Your task to perform on an android device: Open the Google Maps app and add a report of roadworks in your route
Image 0: 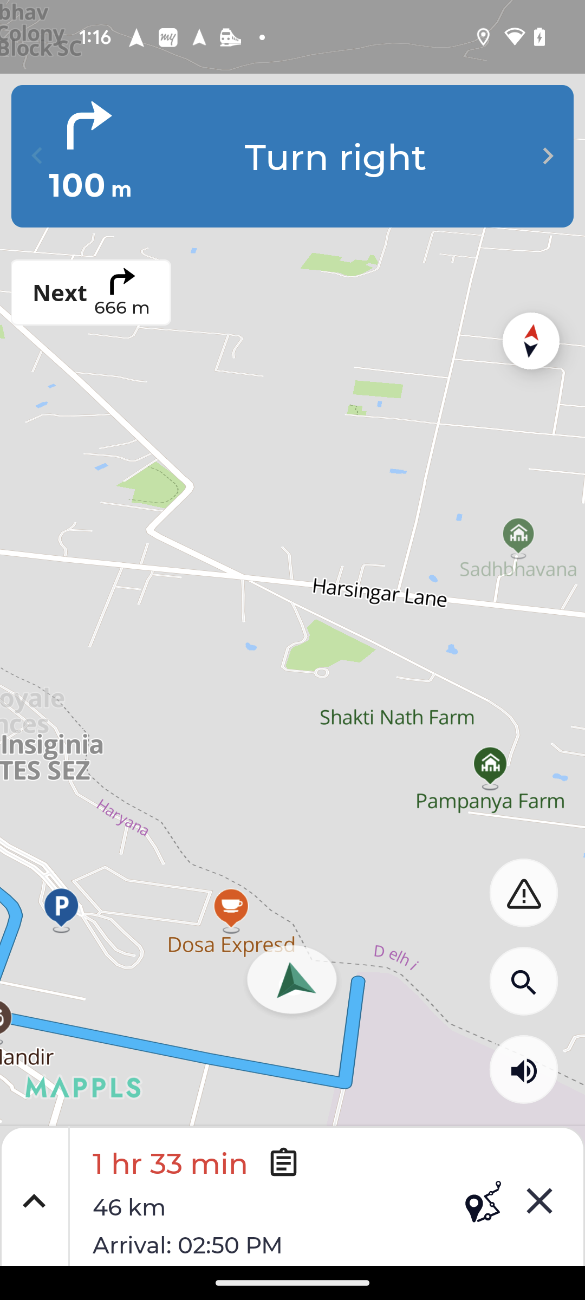
Open the Google maps app
Step 0: open app "Maps"
Image 1: 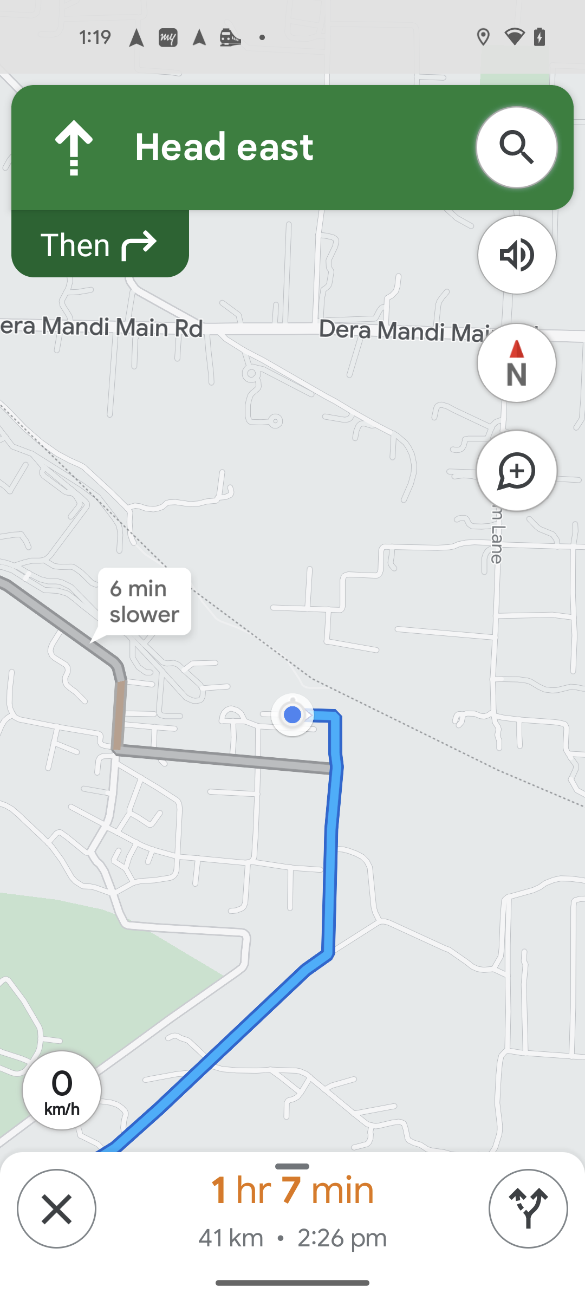
click on add report icon
Step 1: click (522, 470)
Image 2: 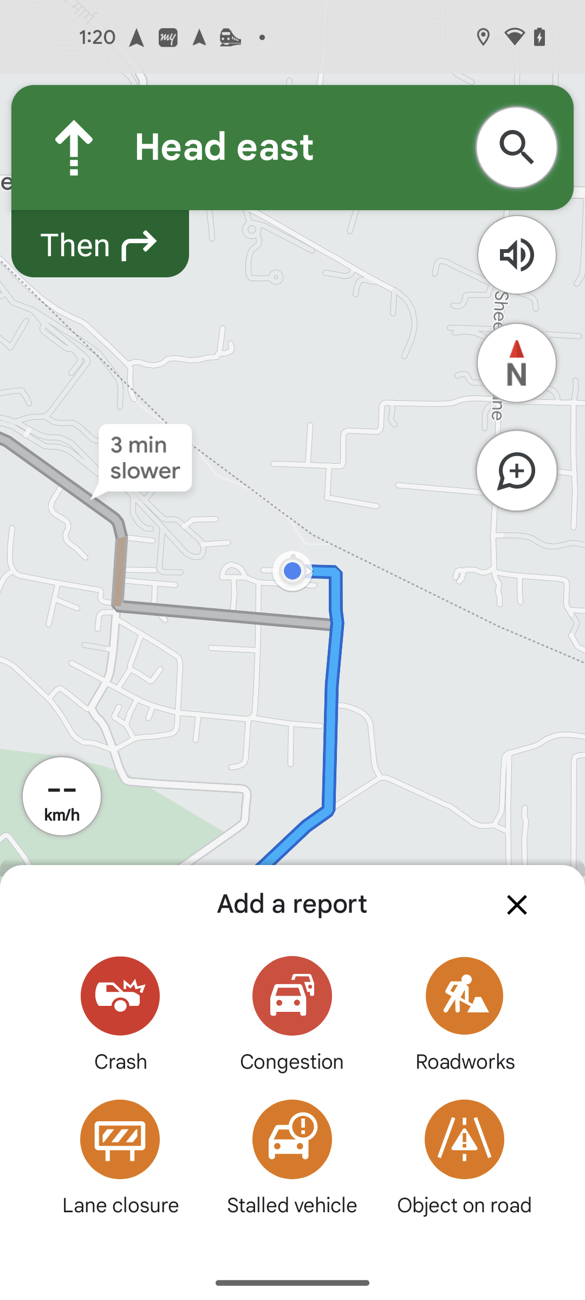
select roadworks
Step 2: click (464, 995)
Image 3: 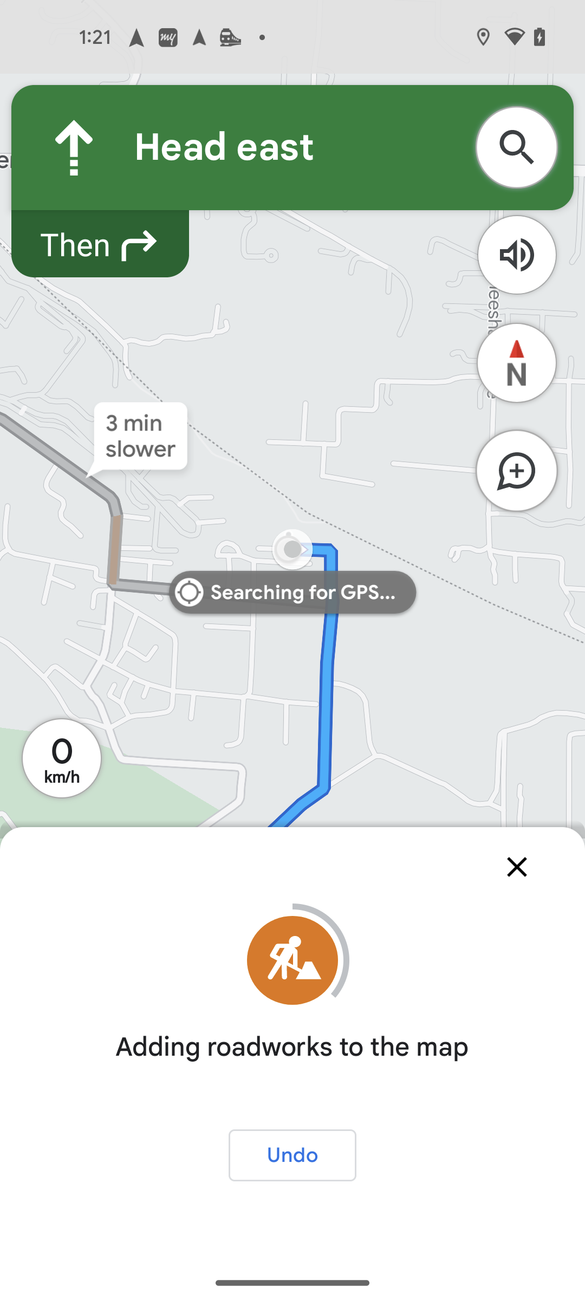
select roadworks
Step 3: wait